Your task to perform on an android device: In the Any.do app, set the HR meeting reminder on repeat monthly.
Image 0: 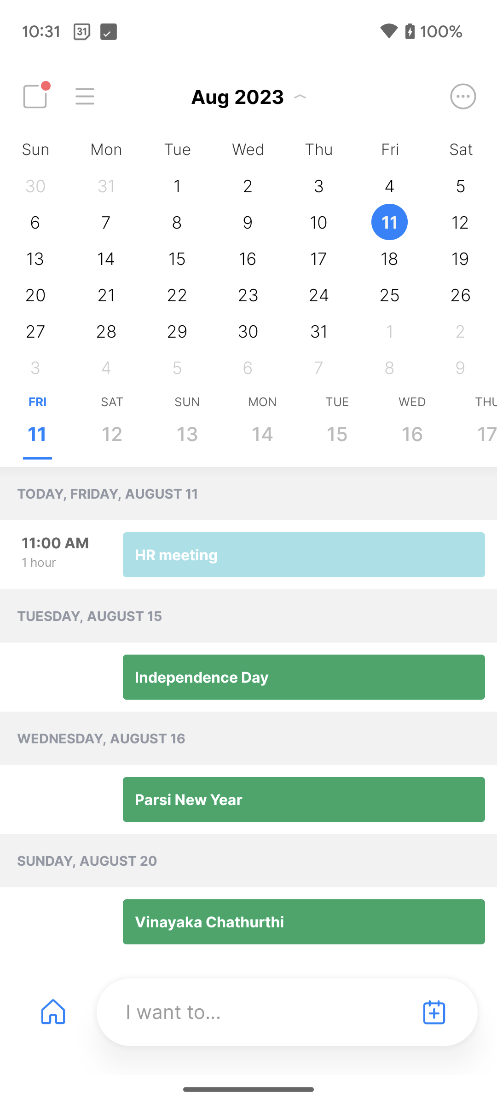
Click on the HR meeting reminder.
Step 0: click (222, 565)
Image 1: 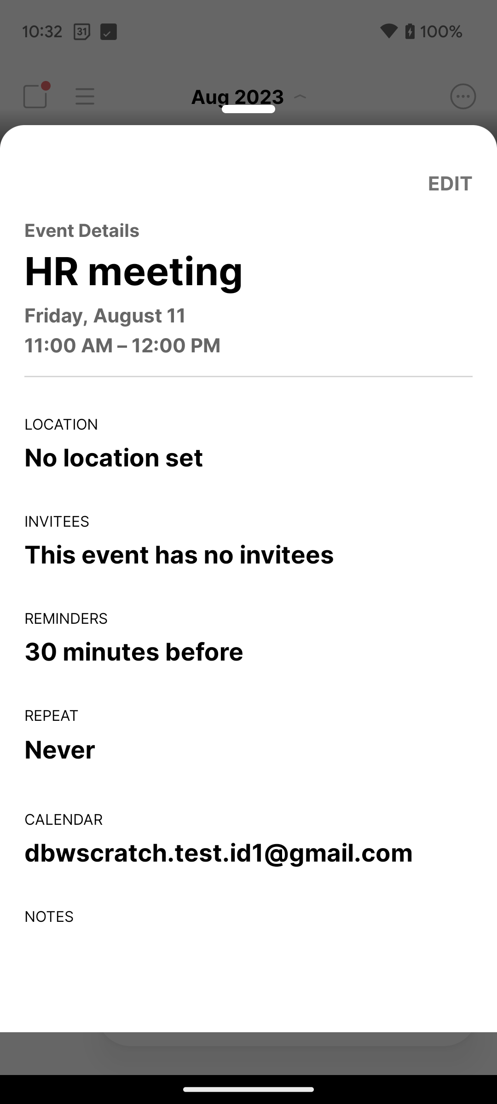
Click on the edit option at the top right corner of the screen.
Step 1: click (450, 183)
Image 2: 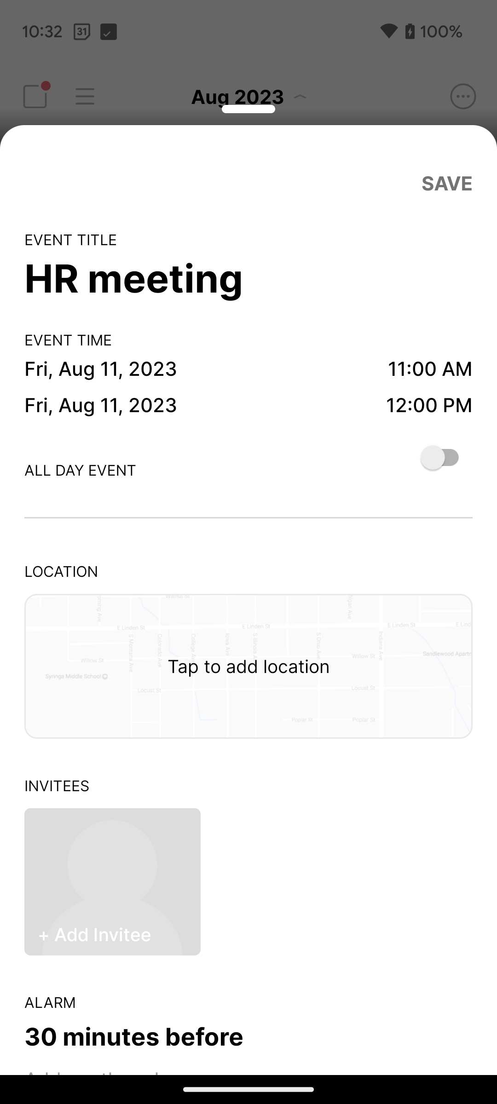
Scroll up on the screen.
Step 2: scroll down
Image 3: 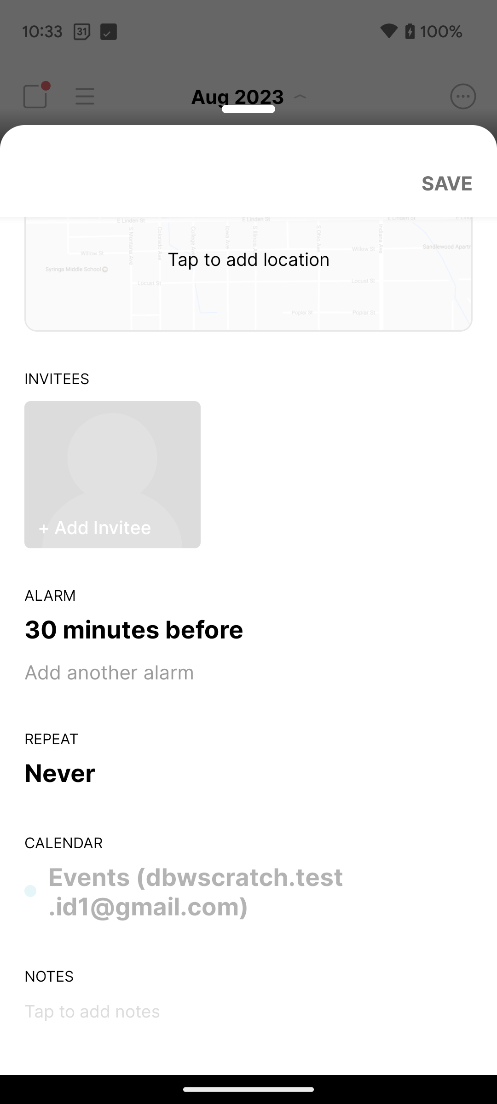
Click on the never option on the screen.
Step 3: click (248, 772)
Image 4: 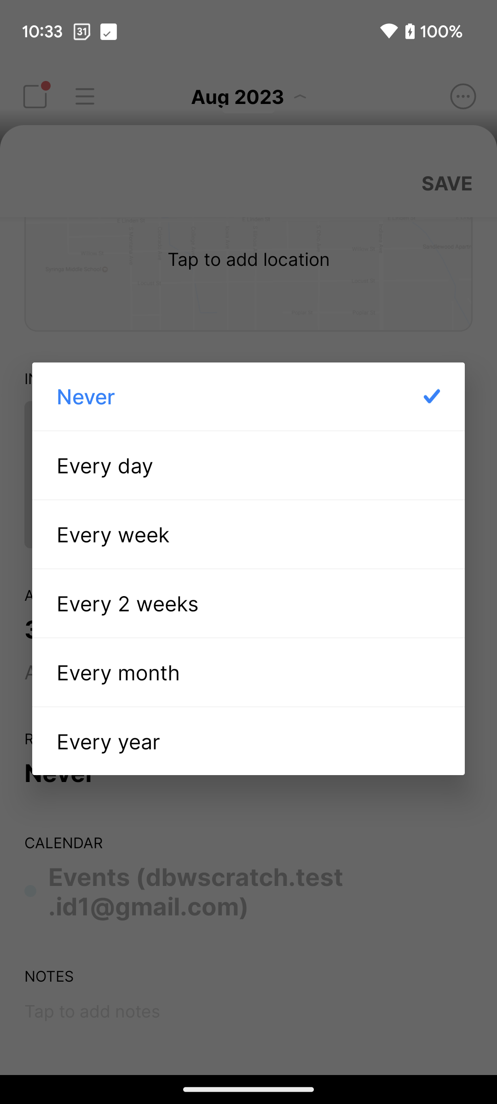
Click on the every month option on the pop up list.
Step 4: click (118, 672)
Image 5: 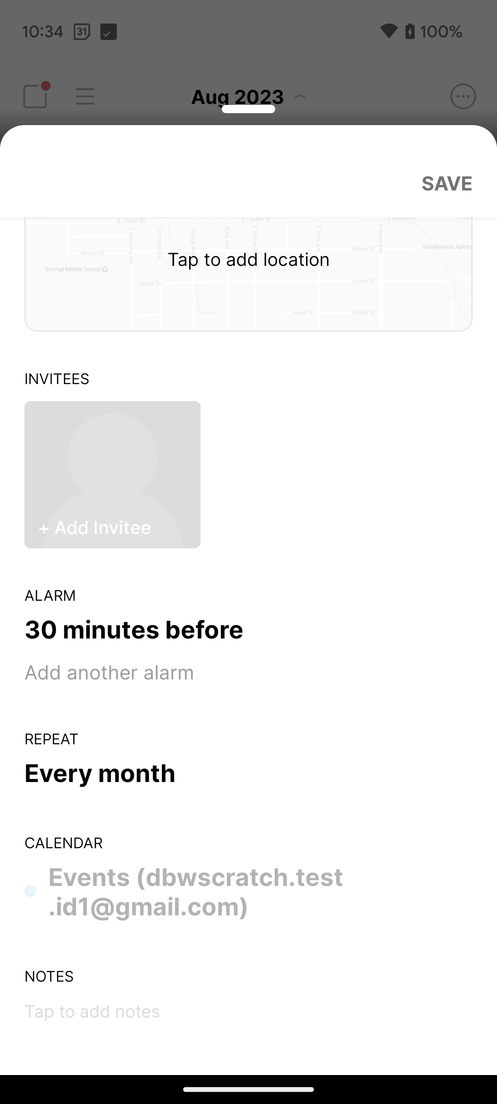
Click on the save option at the top right corner of the screen.
Step 5: click (447, 183)